Your task to perform on an android device: Open the Any .do app and apply a filter by Priority on all the  task
Image 0: 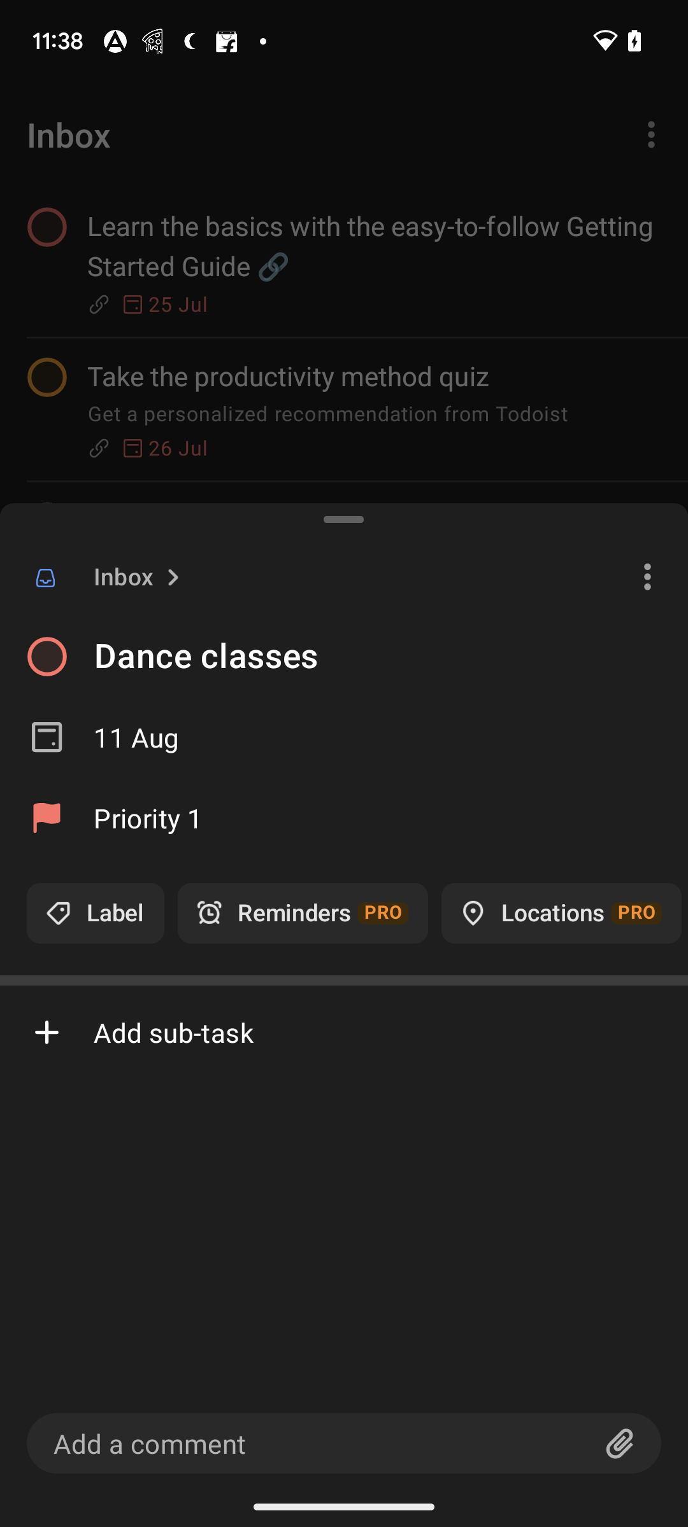
open Any.do app
Step 0: open app "Any.do"
Image 1: 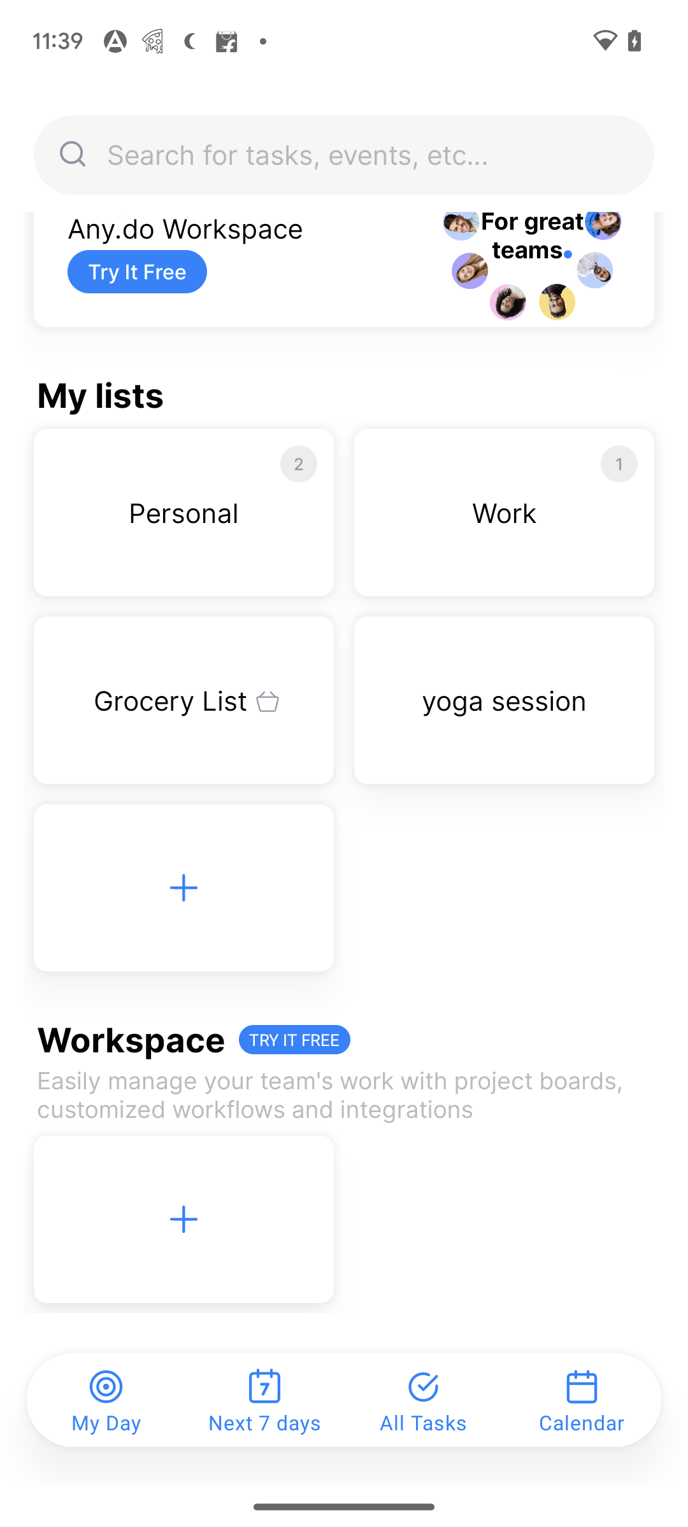
click on the all tasks option at the bottom of the screen
Step 1: click (423, 1422)
Image 2: 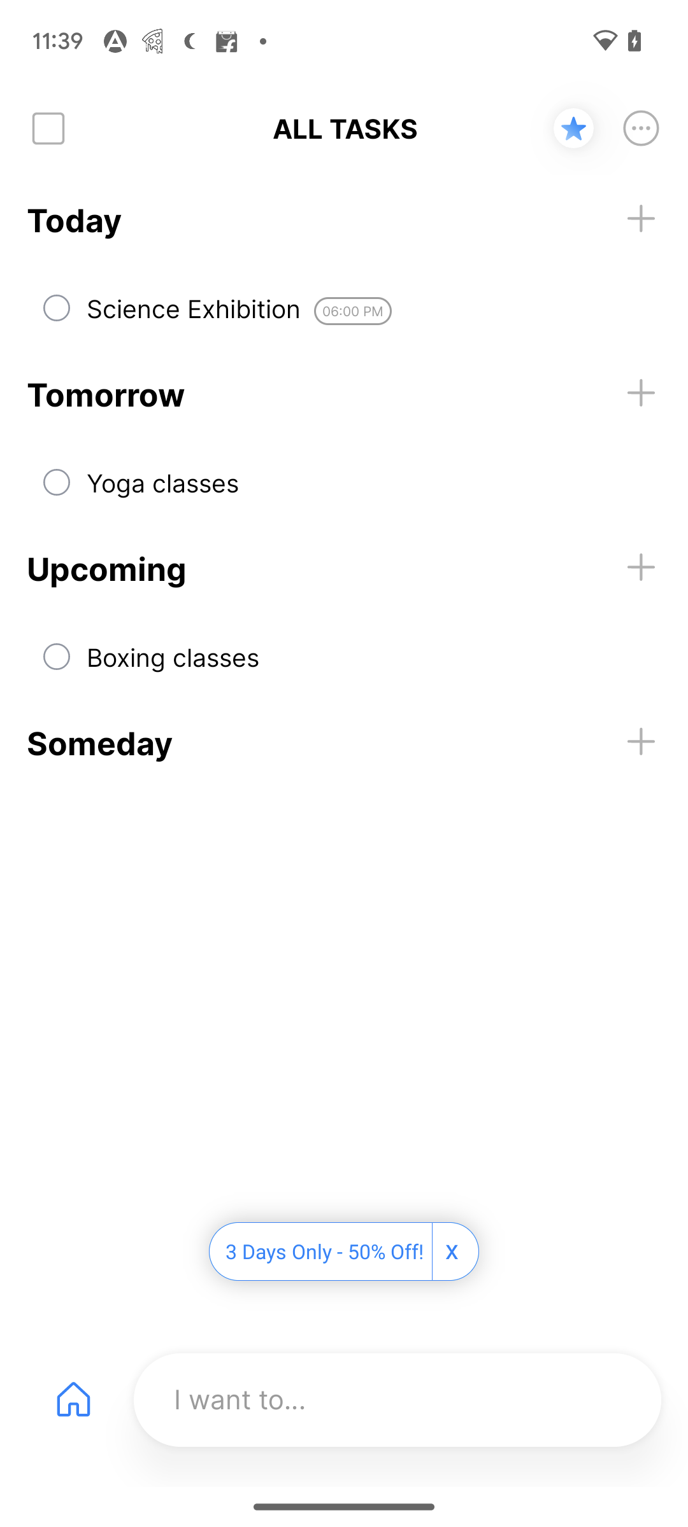
click on the three dots at the top right corner of the screen
Step 2: click (641, 128)
Image 3: 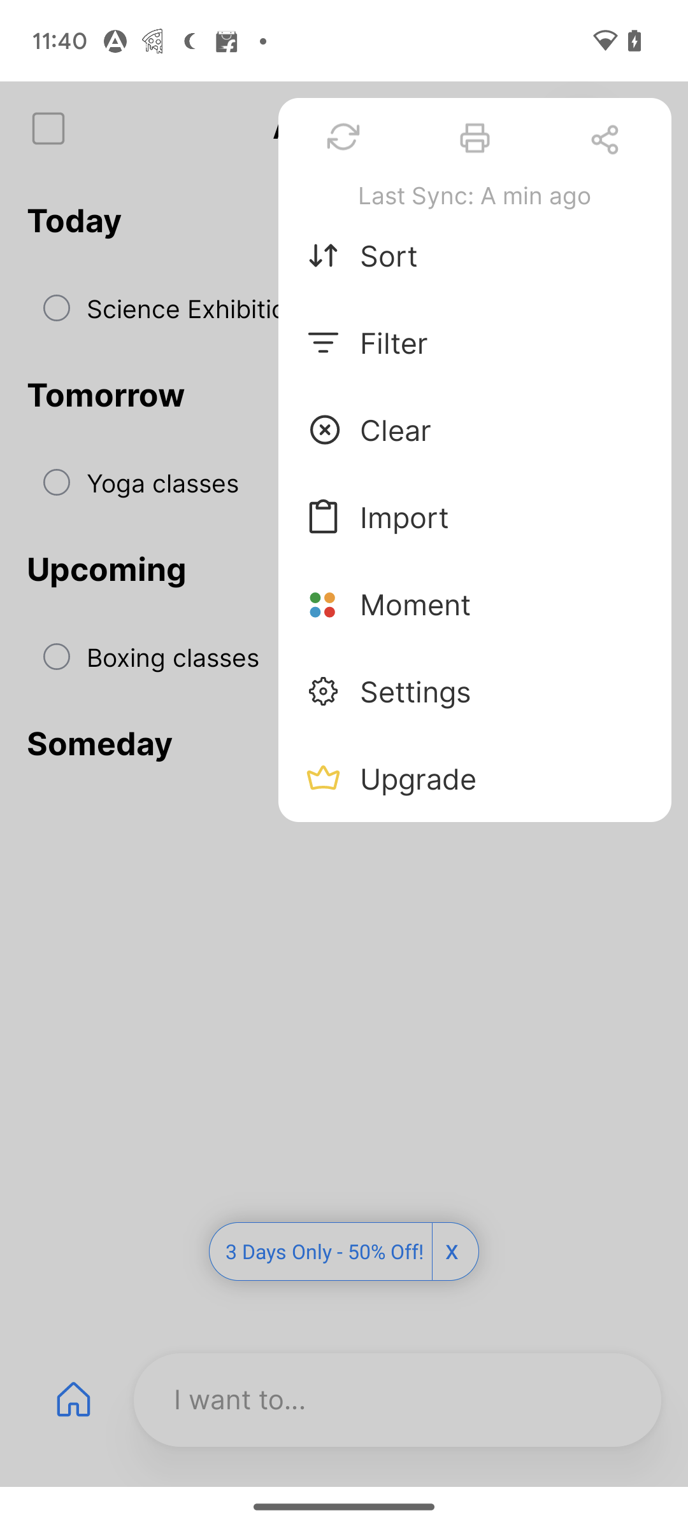
go to the filter option
Step 3: click (503, 342)
Image 4: 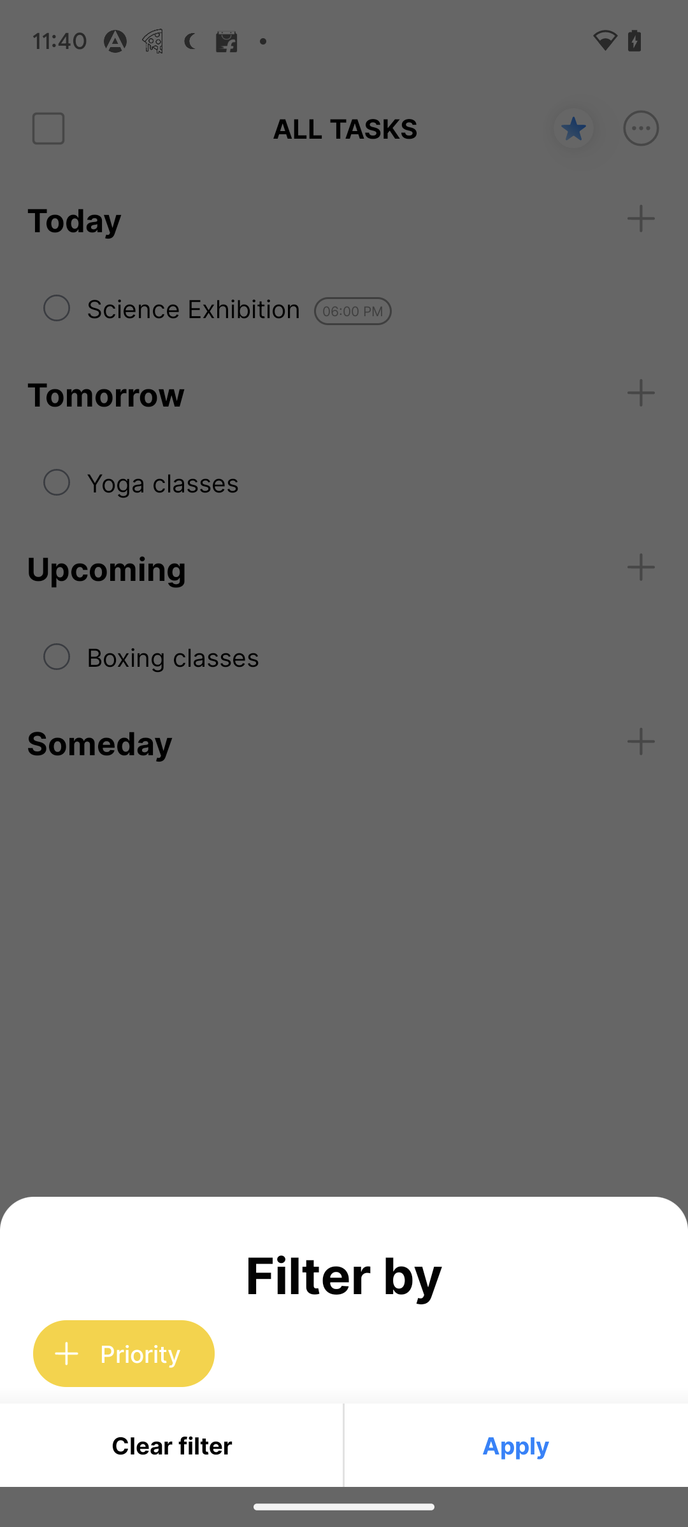
click on the +priority button at the bottom left corner of the screen
Step 4: wait
Image 5: 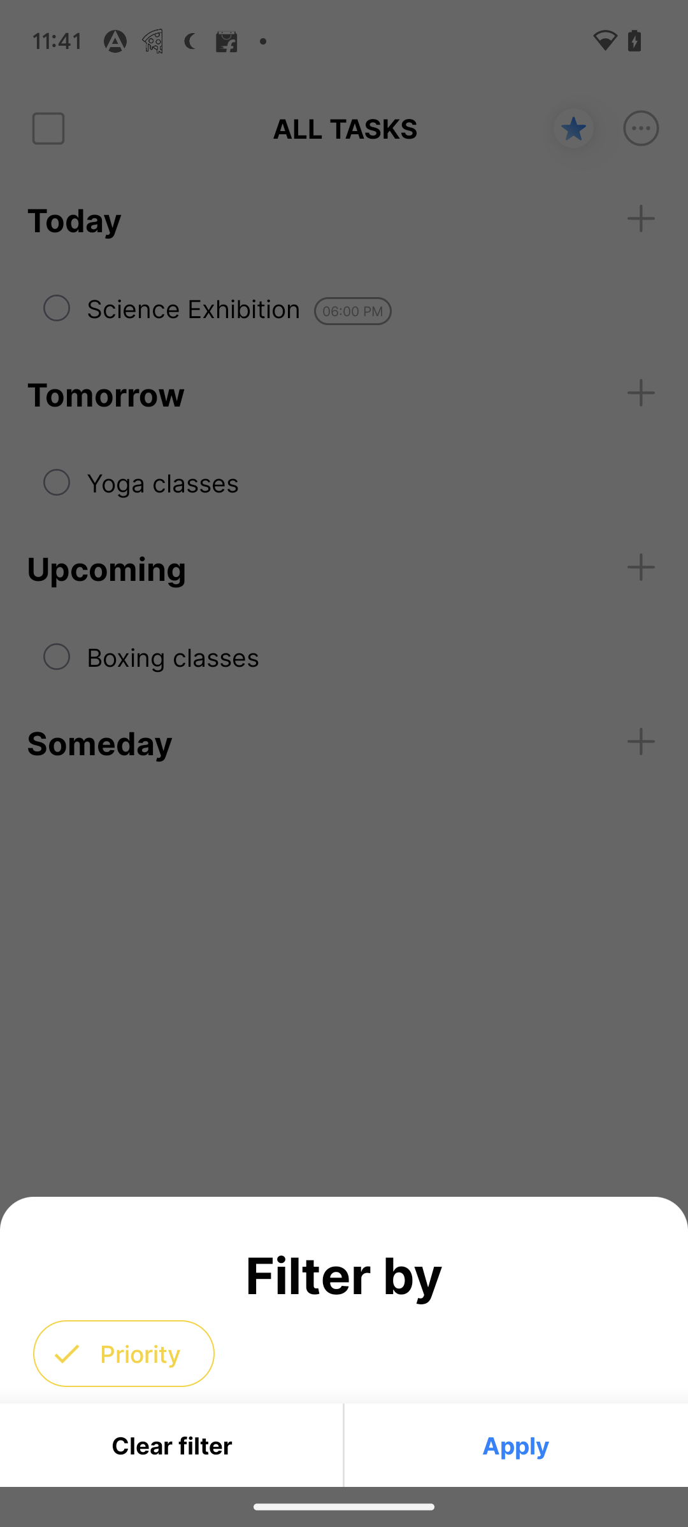
click on the apply button at the bottom right corner of the screen
Step 5: click (516, 1445)